Your task to perform on an android device: show the product which is under home & living category
Image 0: 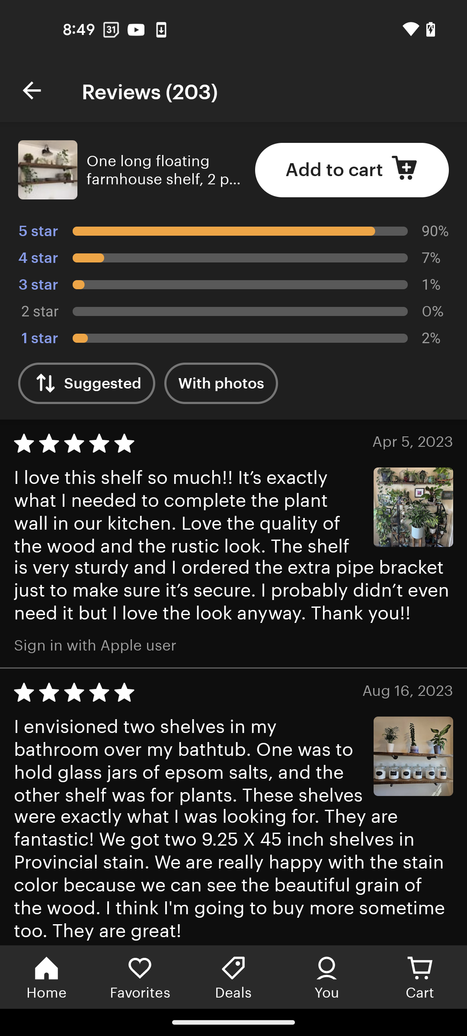
go back
Step 0: press back button
Image 1: 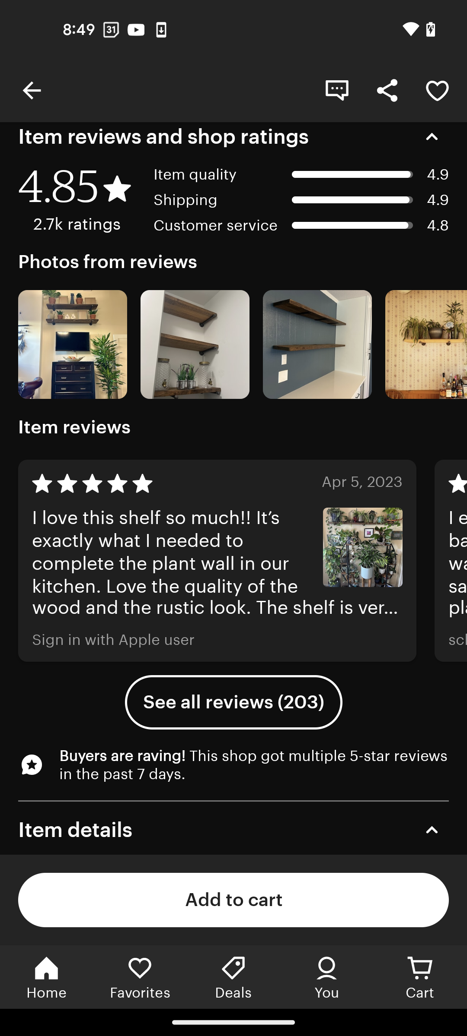
go back again
Step 1: press back button
Image 2: 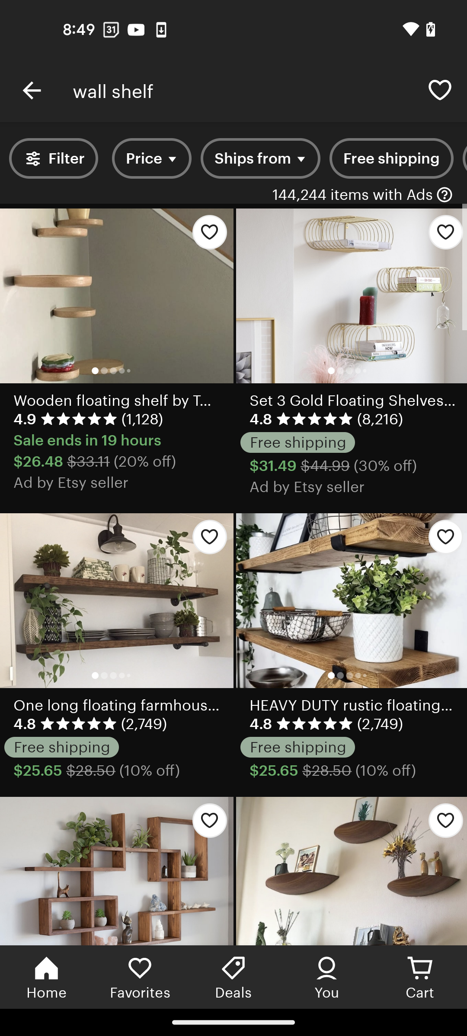
click on filter option
Step 2: click (66, 158)
Image 3: 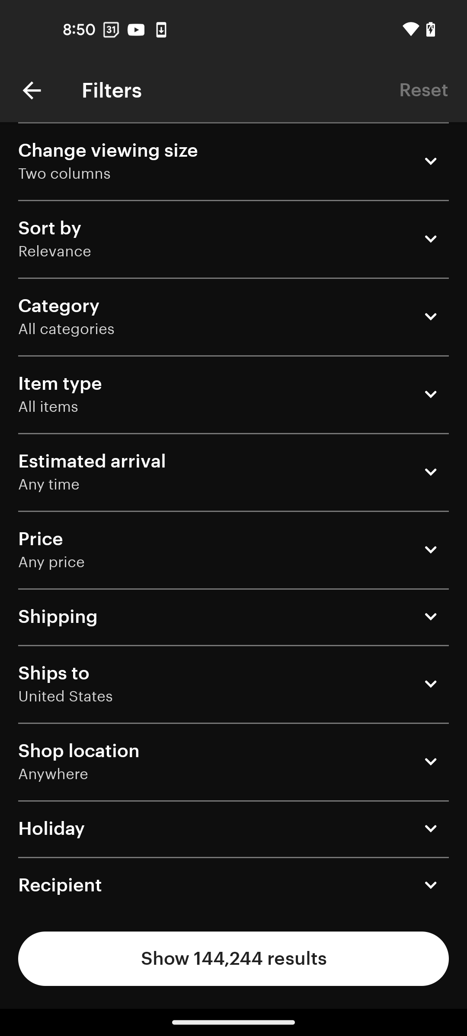
click on category drop down option
Step 3: click (421, 316)
Image 4: 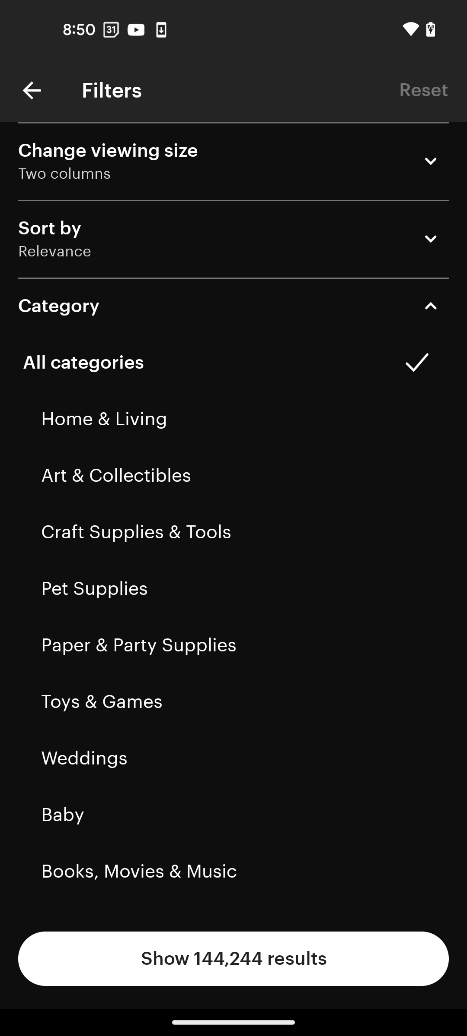
select the Home & Living option
Step 4: click (227, 419)